Your task to perform on an android device: I would like to add the 36-gram Knorr soup hot and sour chicken packet to my cart for a future purchase.
Image 0: 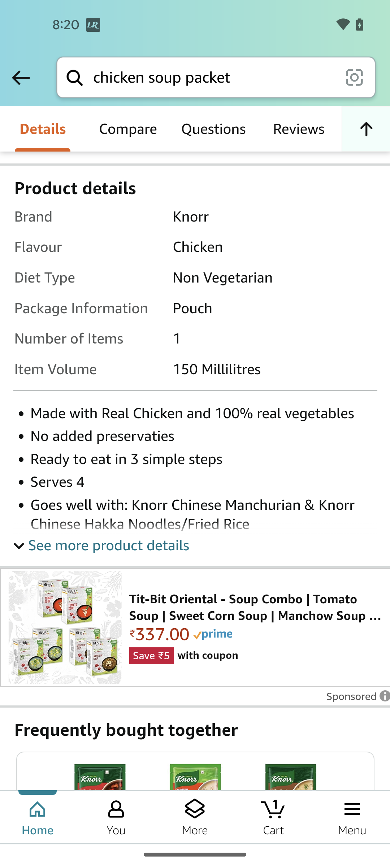
Swipe down to view the add to cart option
Step 0: scroll up
Image 1: 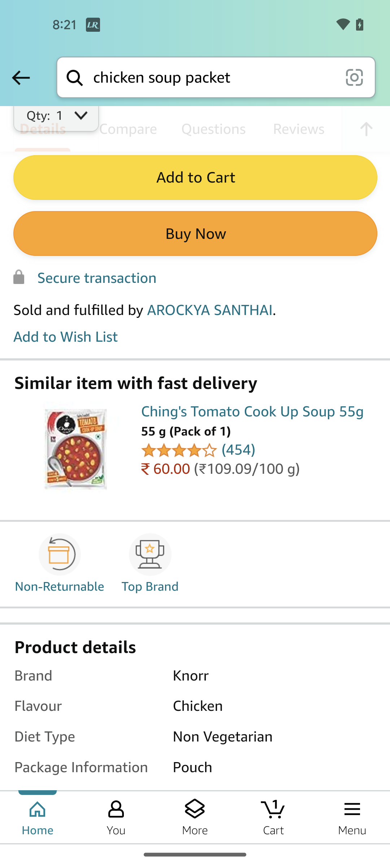
Tap on the add to cart button
Step 1: click (195, 178)
Image 2: 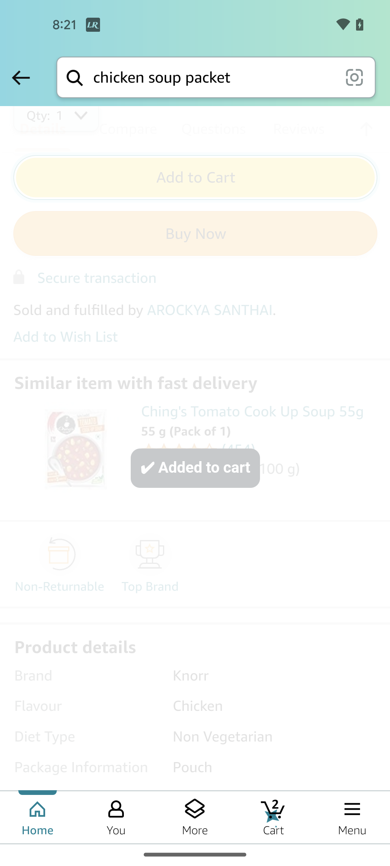
Tap on the add to cart button
Step 2: wait